Your task to perform on an android device: I would like to add a few more features while deciding which drill machine to buy. Look for the Power Drills in the Power Tools category of the Flipkart app.
Image 0: 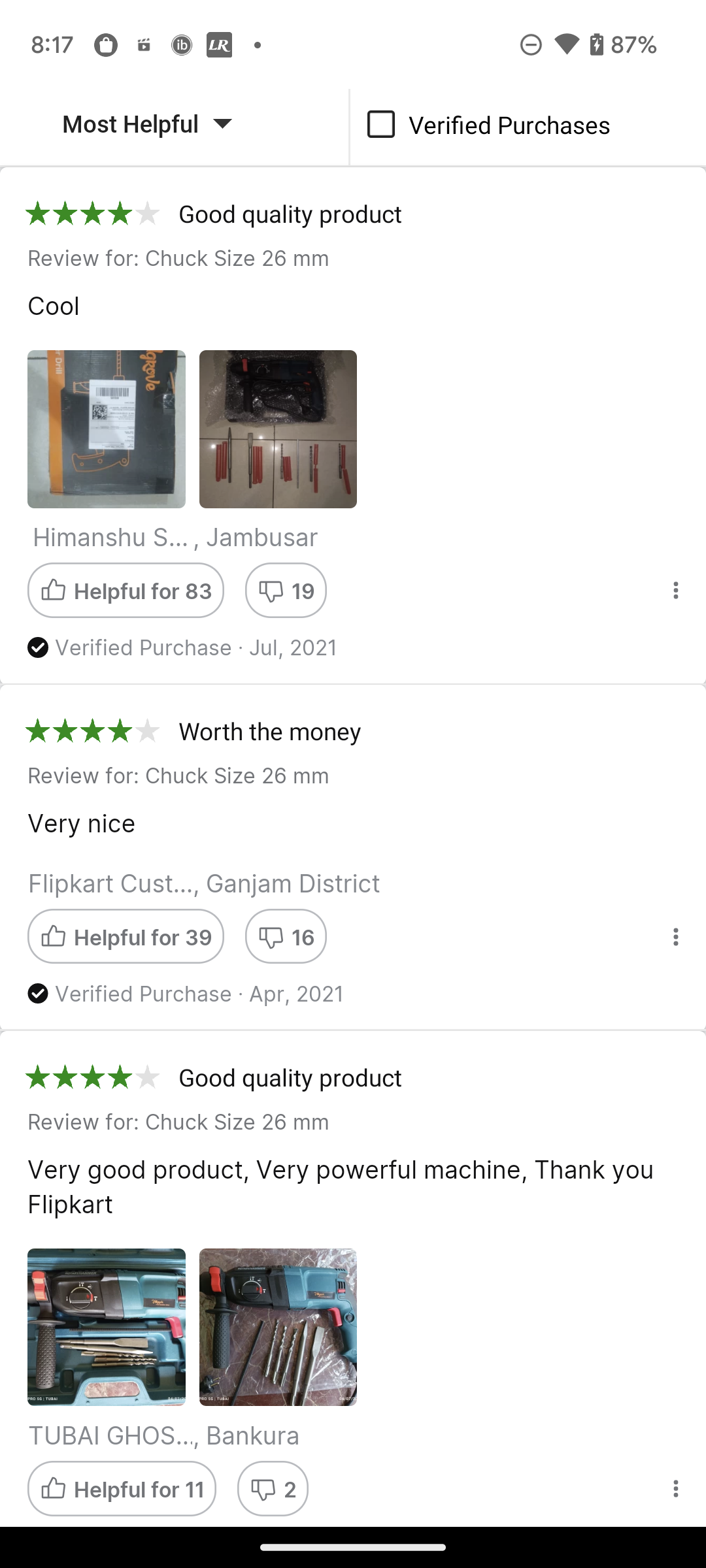
go back to the previous page
Step 0: press back button
Image 1: 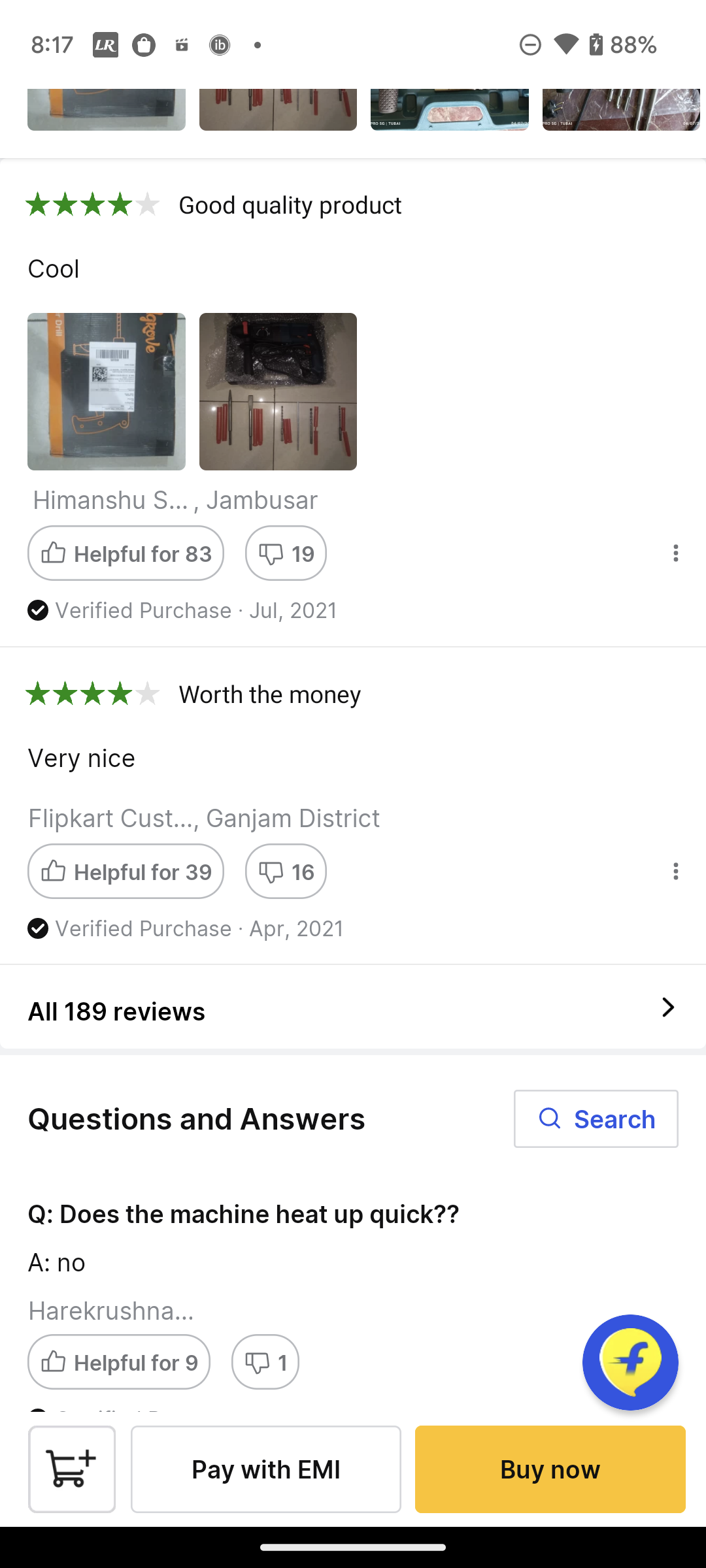
go back to the previous page
Step 1: press back button
Image 2: 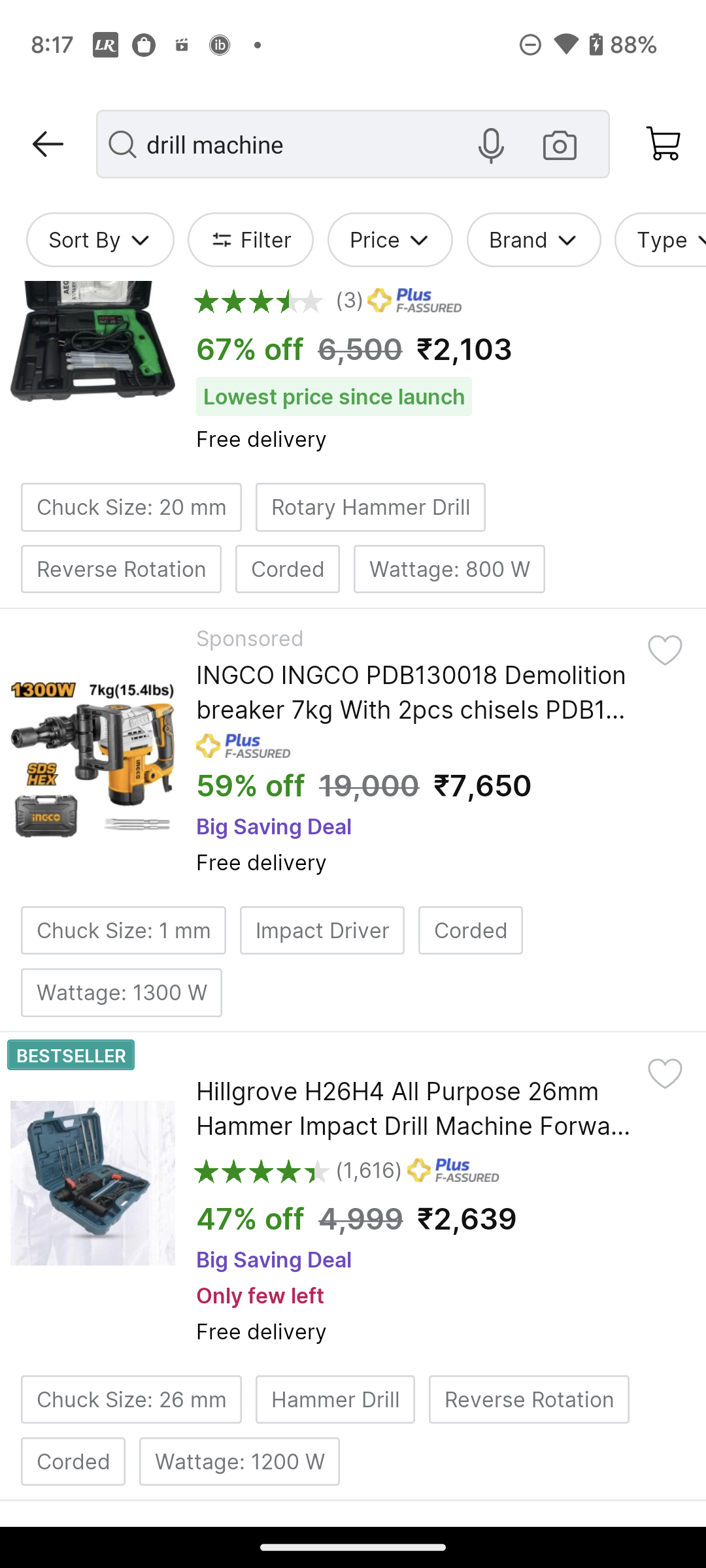
Click on the Filter option at the top of screen
Step 2: click (266, 240)
Image 3: 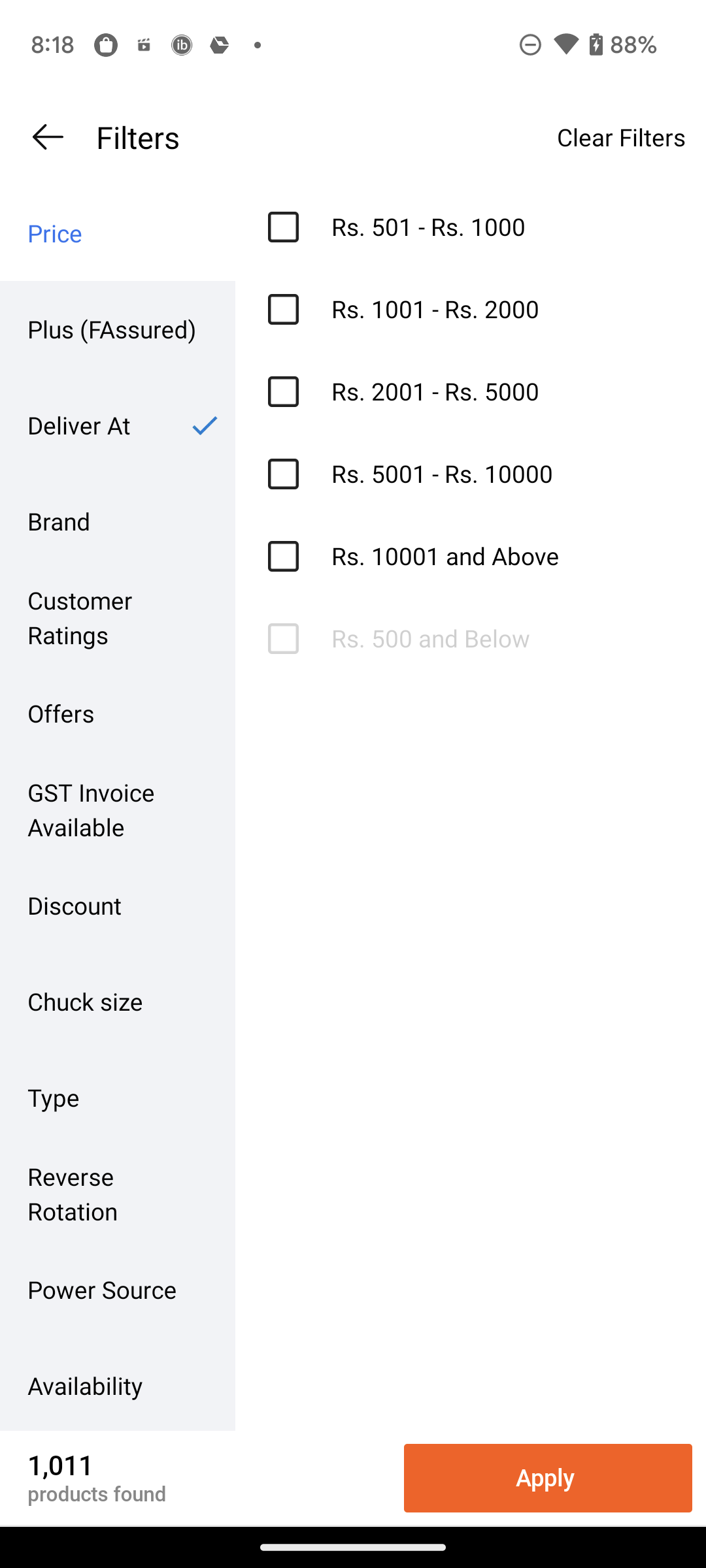
swipe up for category
Step 3: scroll down
Image 4: 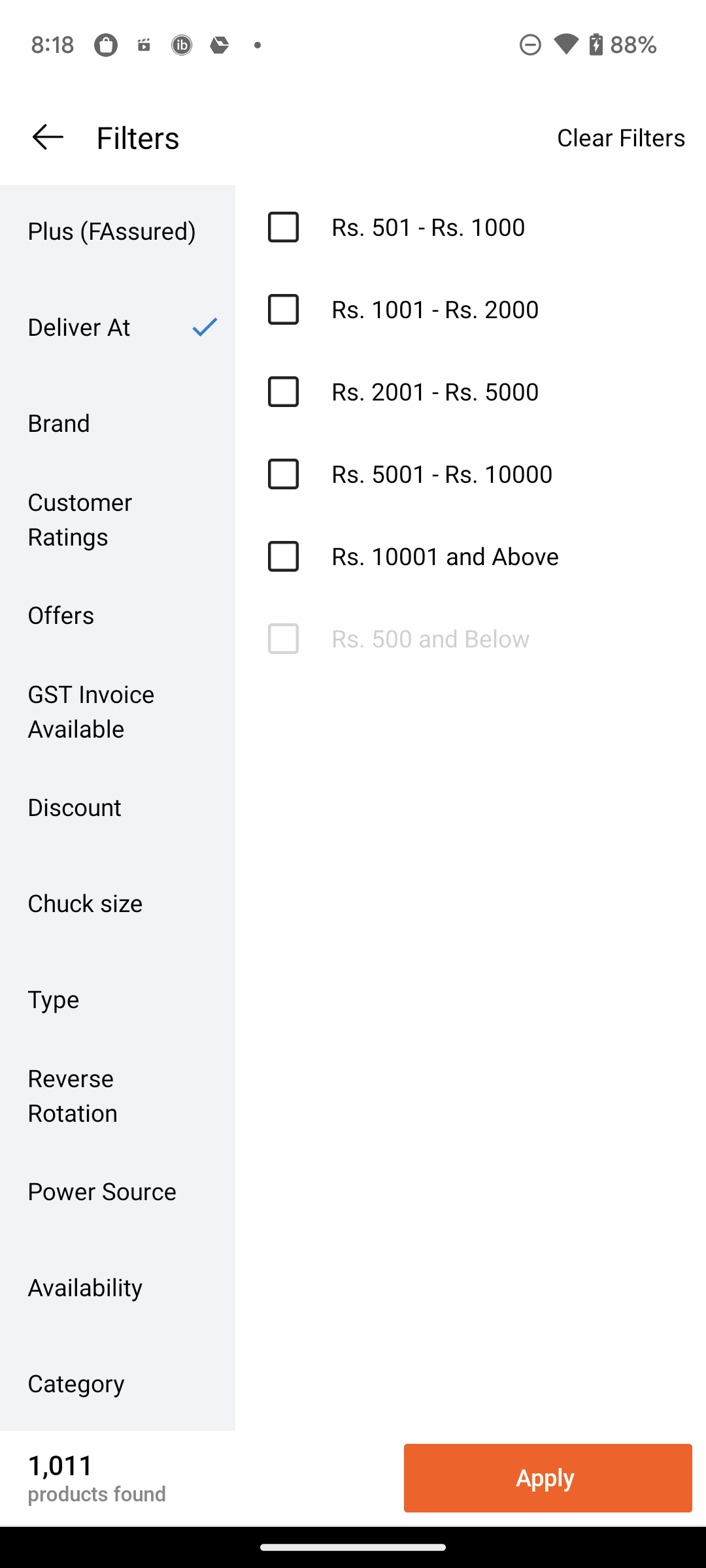
Click on Category Filter
Step 4: click (117, 1382)
Image 5: 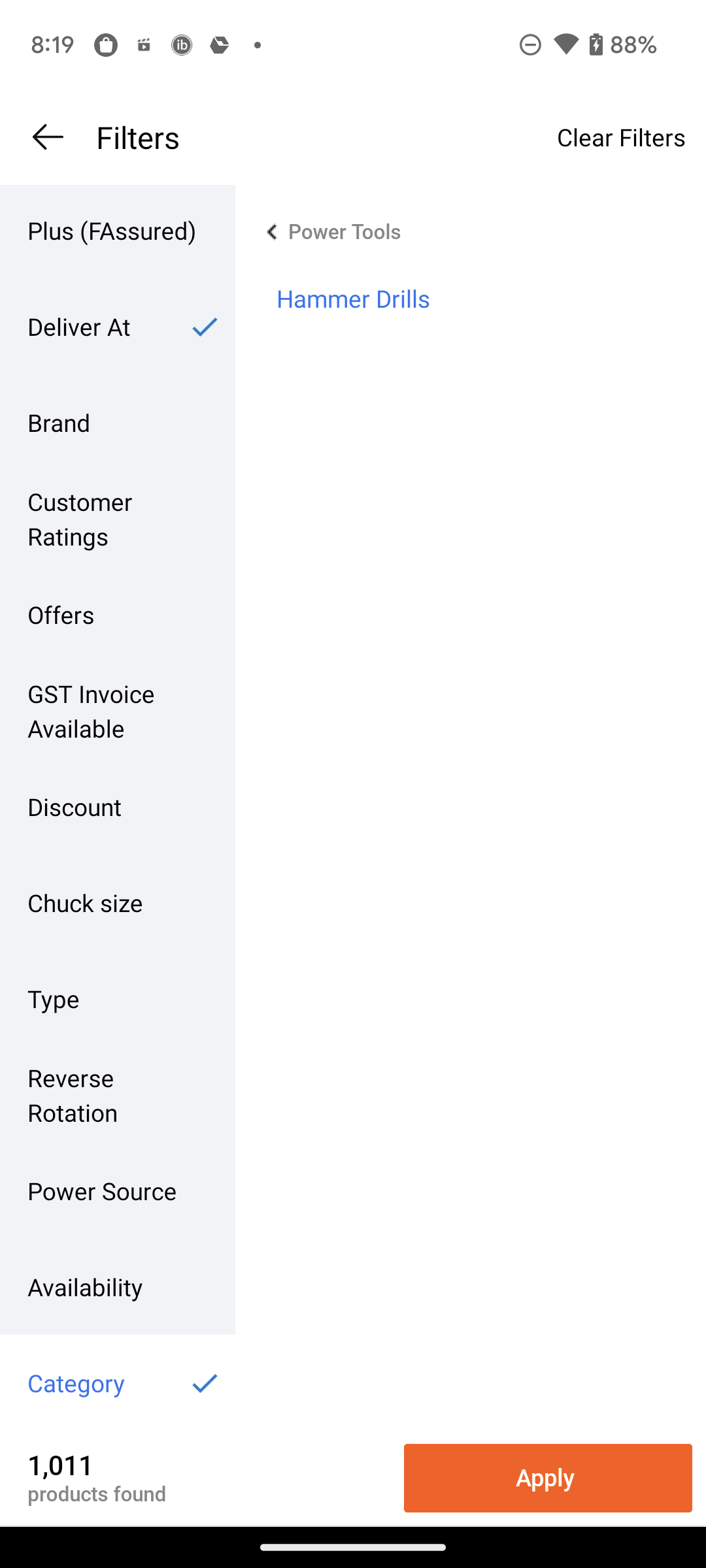
Click on Power Tools
Step 5: click (375, 240)
Image 6: 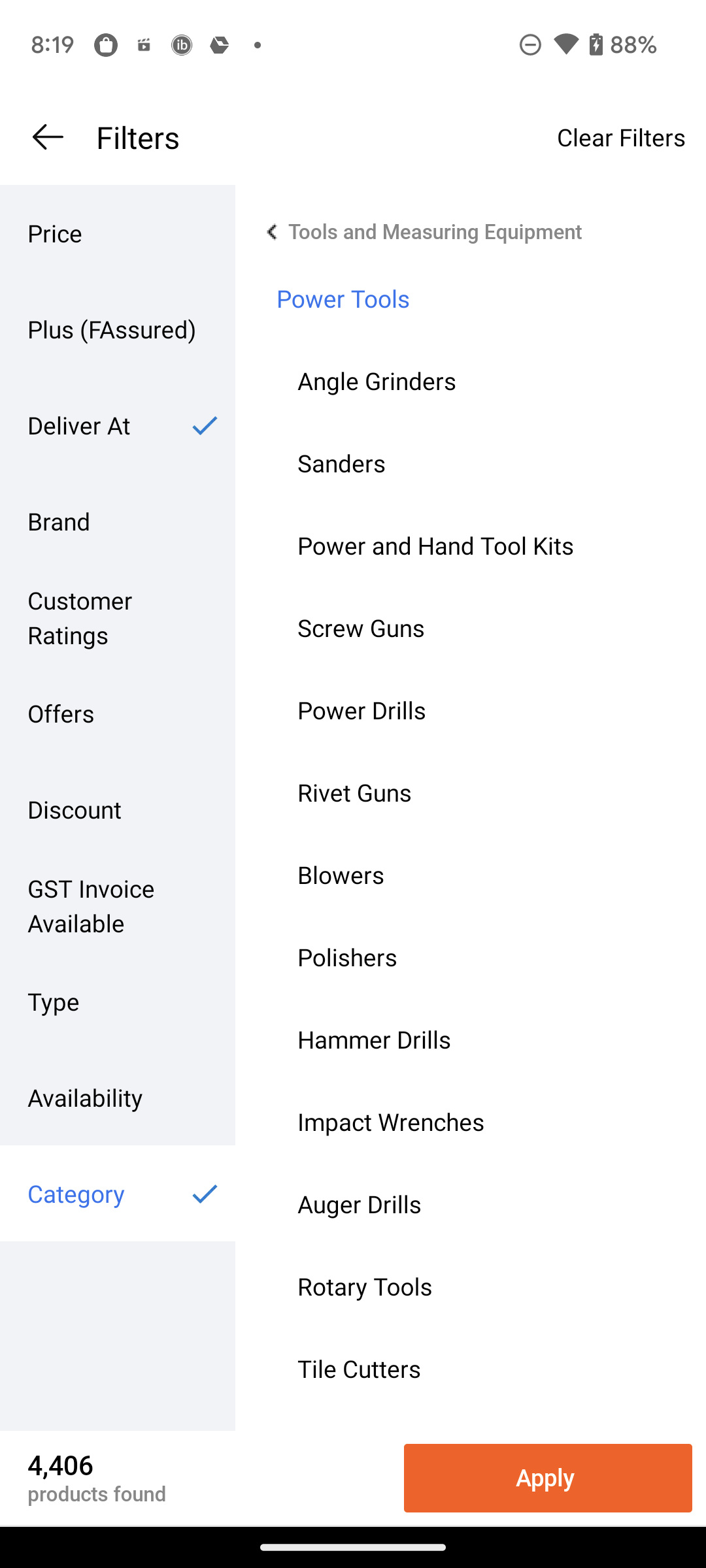
Click on Power Drills
Step 6: click (485, 710)
Image 7: 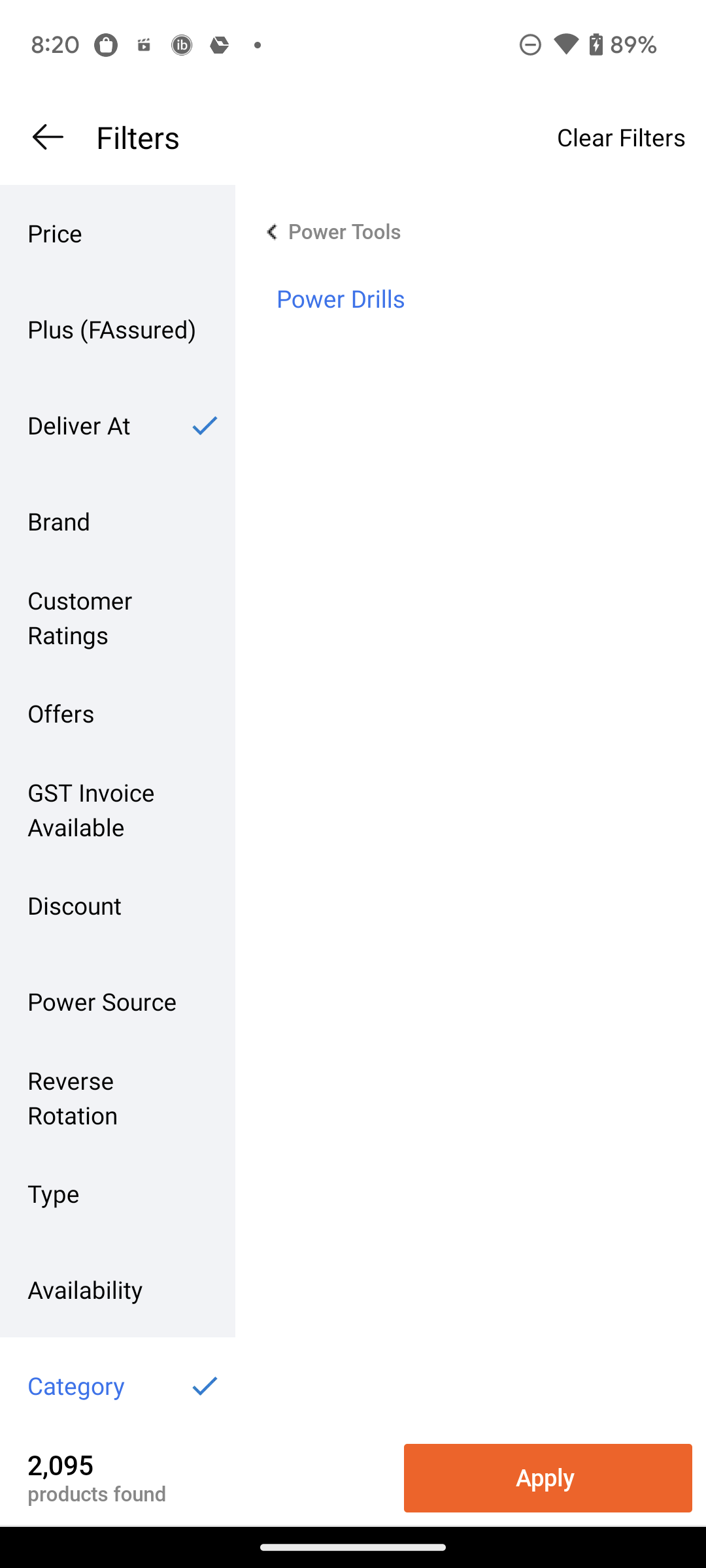
Click on the Apply button at the bottom right corner of the screen
Step 7: click (548, 1478)